Your task to perform on an android device: Look for the Washing Machine with Inverter and UPS category in the IndustryBuying app.
Image 0: 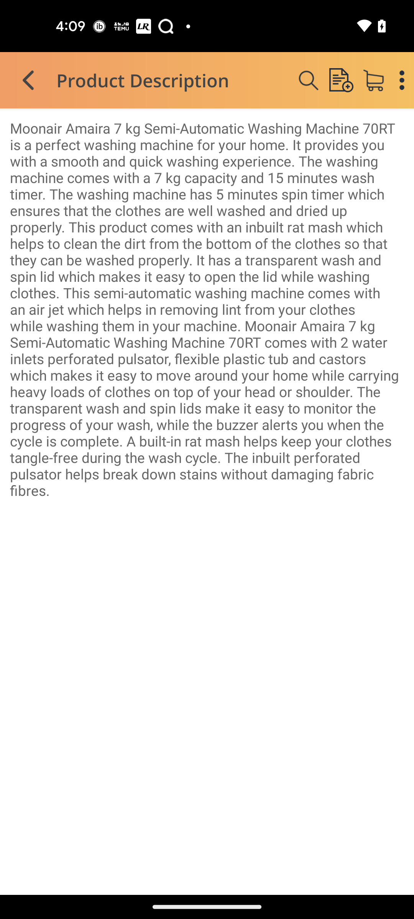
Go Back to the previous screen
Step 0: press back button
Image 1: 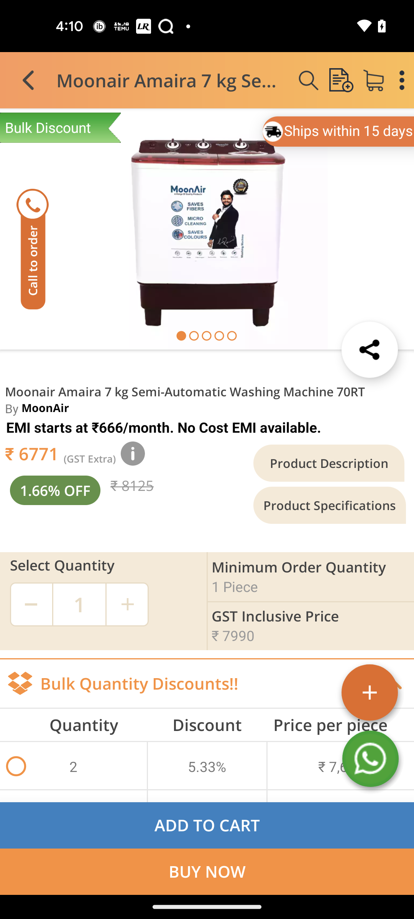
Go Back to the previous screen
Step 1: press back button
Image 2: 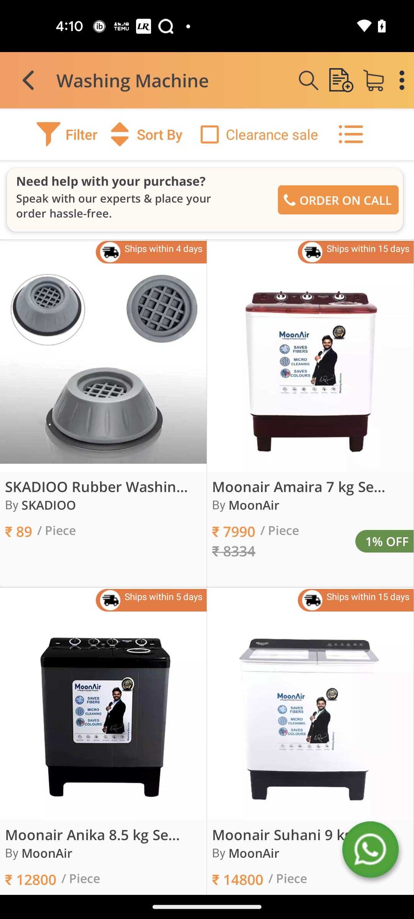
Click on the Filter option
Step 2: click (67, 134)
Image 3: 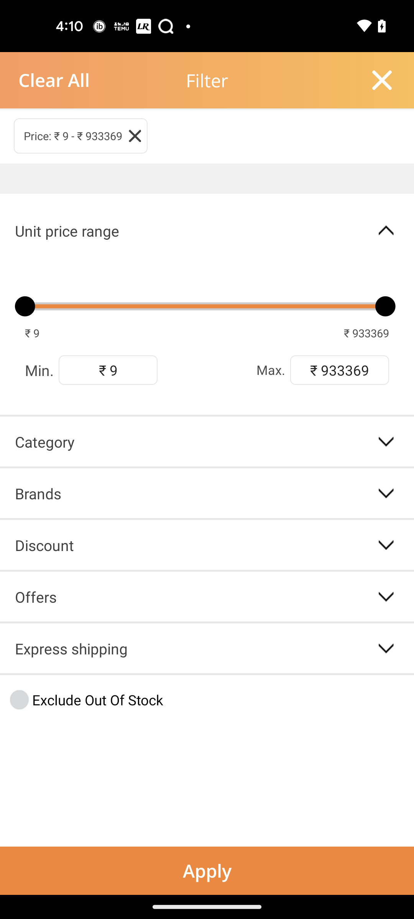
Go to the Category
Step 3: click (44, 442)
Image 4: 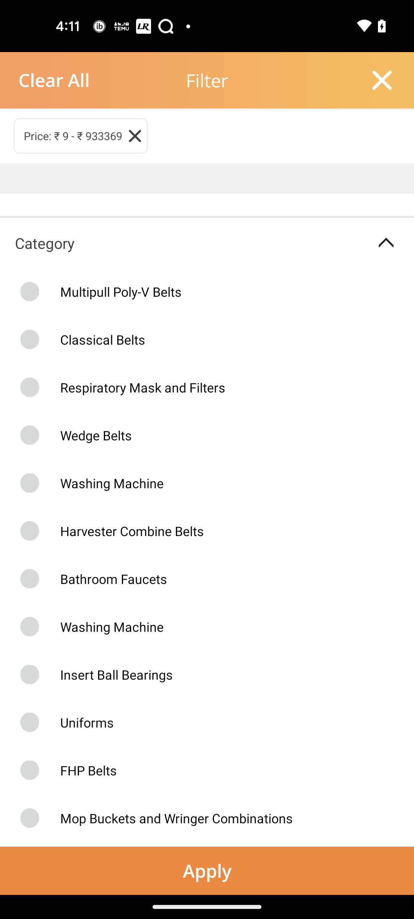
Swipe up to Inverter & UPS category
Step 4: scroll down
Image 5: 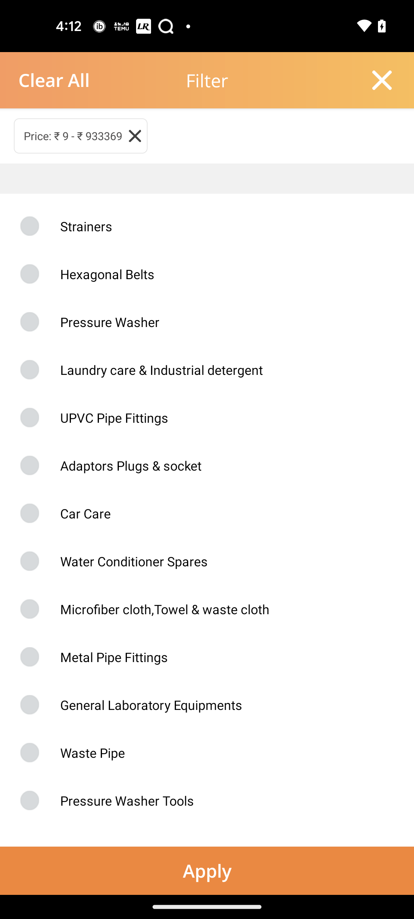
Swipe up to Inverter & UPS category
Step 5: scroll down
Image 6: 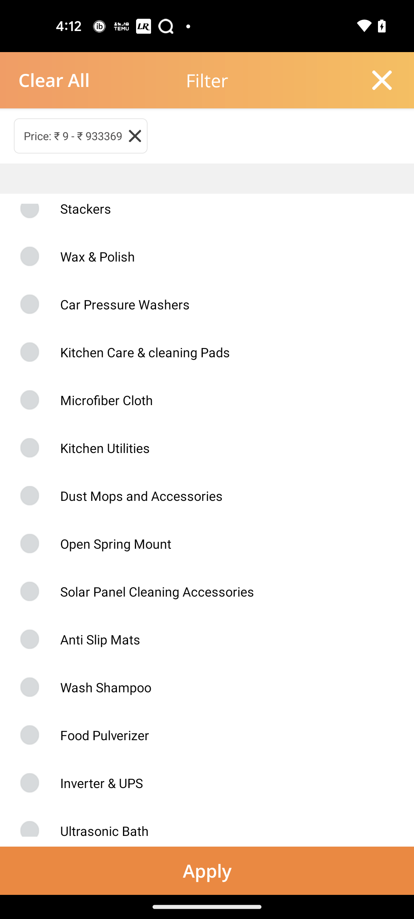
Select Inverter & UPS
Step 6: click (82, 783)
Image 7: 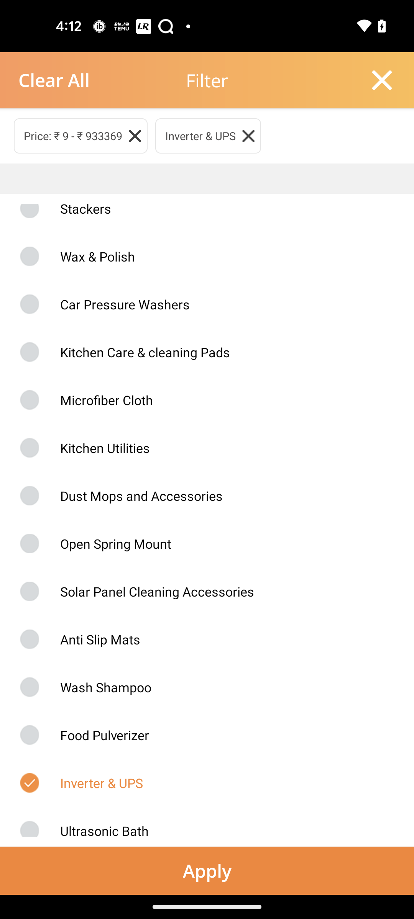
Click on the Apply button
Step 7: click (207, 870)